Your task to perform on an android device: I want to know what kind of material is used in the "Duroflex Utopia Beige PineWood 3 Seater Sofa", so view the description and price of this sofa for me.
Image 0: 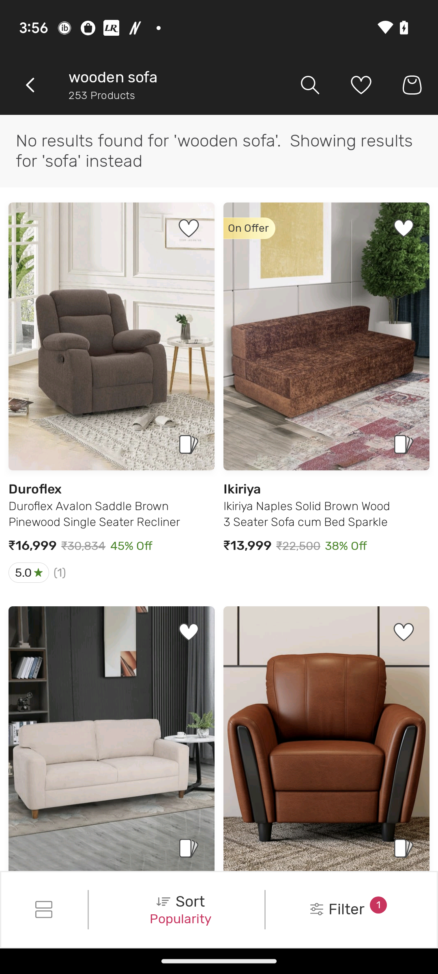
Scroll up
Step 0: scroll down
Image 1: 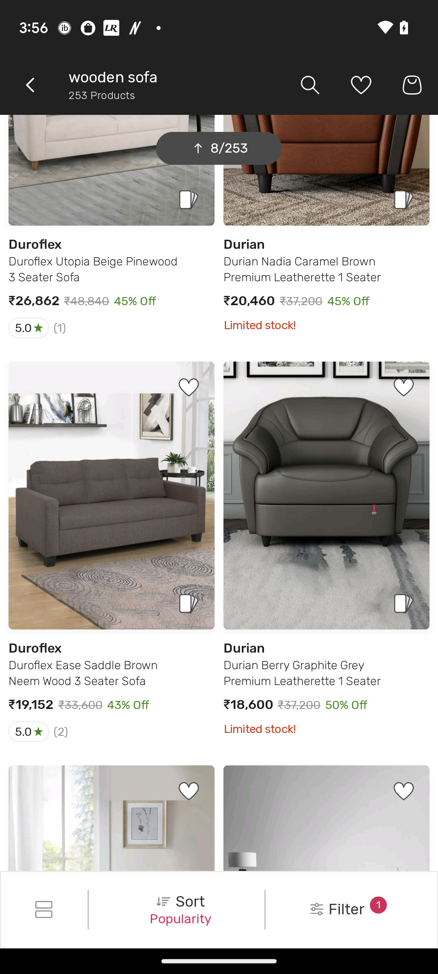
Scroll up
Step 1: scroll up
Image 2: 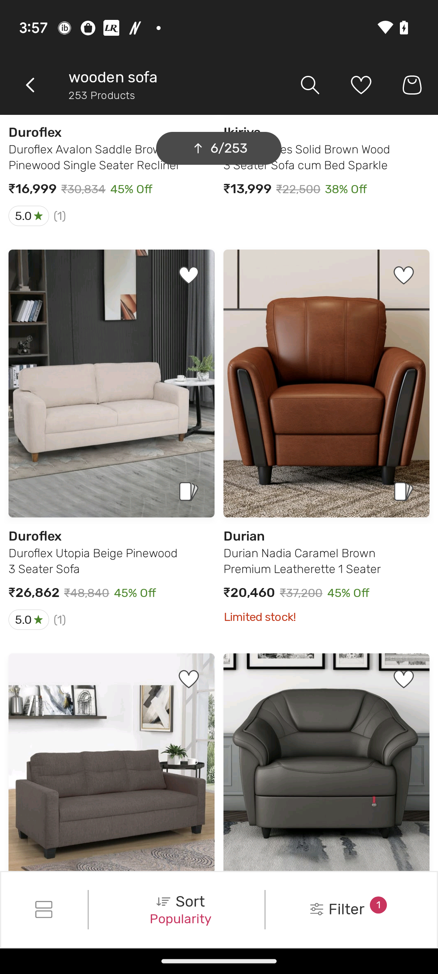
Click on the image of Duroflex Utopia Beige PineWood 3 Seater Sofa.
Step 2: click (186, 450)
Image 3: 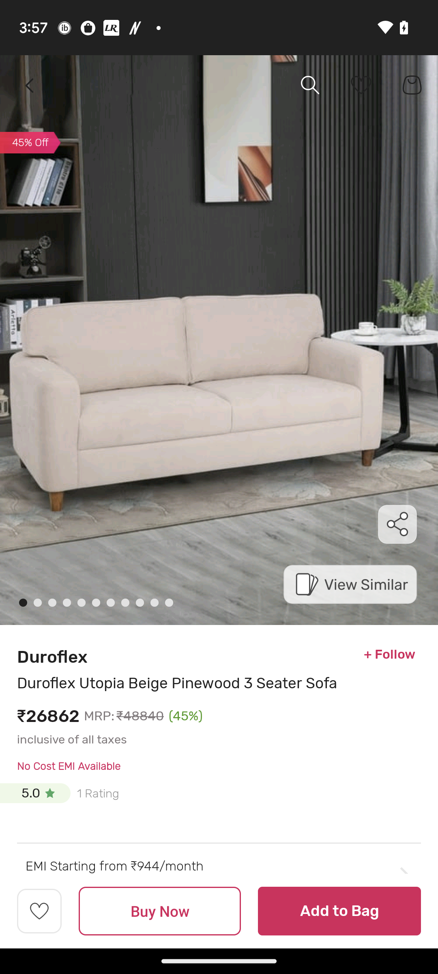
Scroll up
Step 3: scroll down
Image 4: 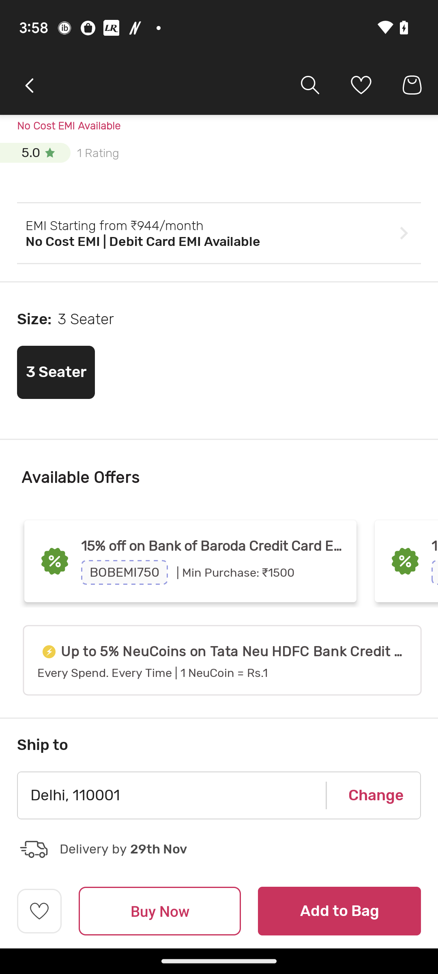
Scroll up
Step 4: scroll down
Image 5: 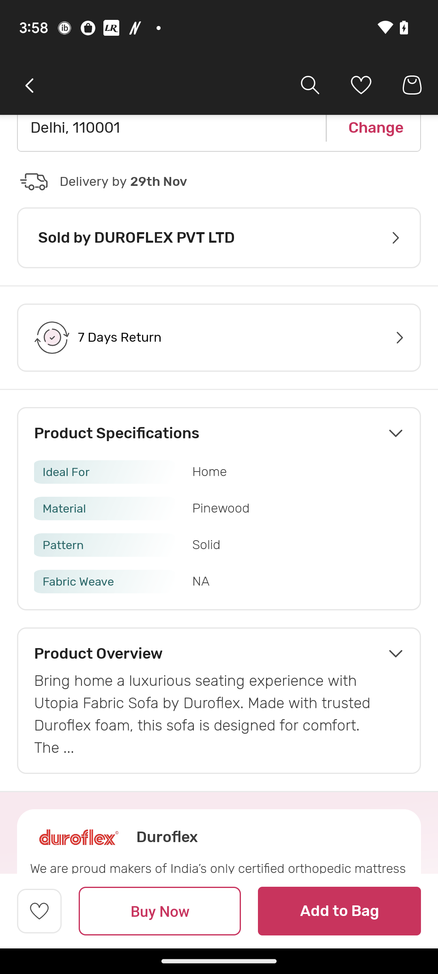
Click on the down-side arrow  under the head "Product Specifications".
Step 5: click (219, 433)
Image 6: 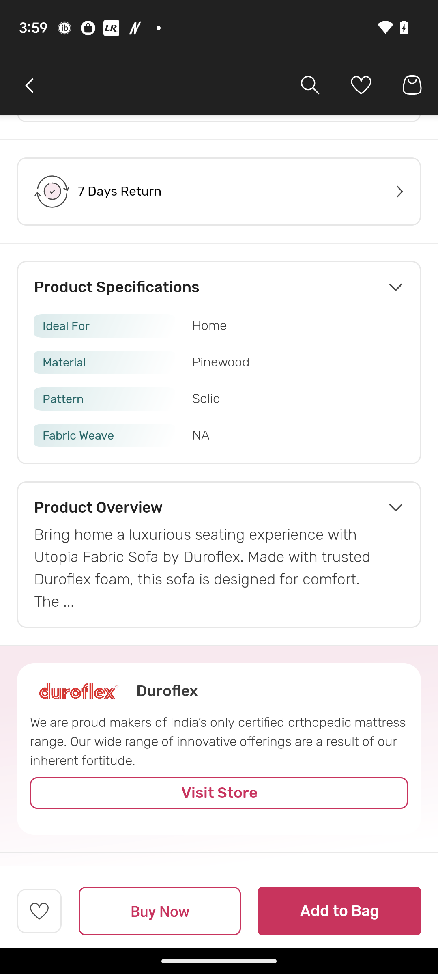
Click on the down-side arrow  under the head "Product Specifications".
Step 6: click (219, 287)